Your task to perform on an android device: Move the mails from DuoCards and Mondly Languages to the social category .
Image 0: 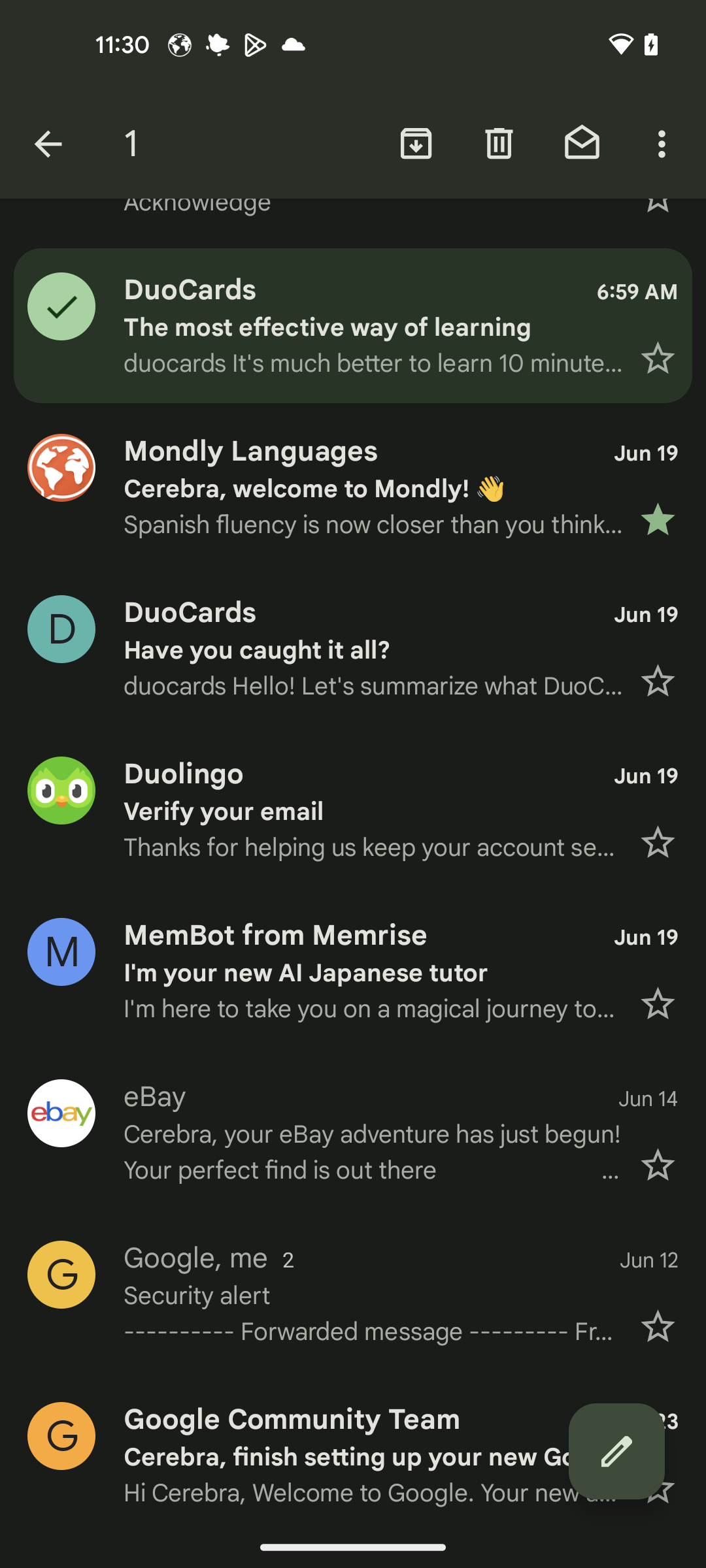
Click on the profile icon of Mondly Languages mail
Step 0: click (353, 487)
Image 1: 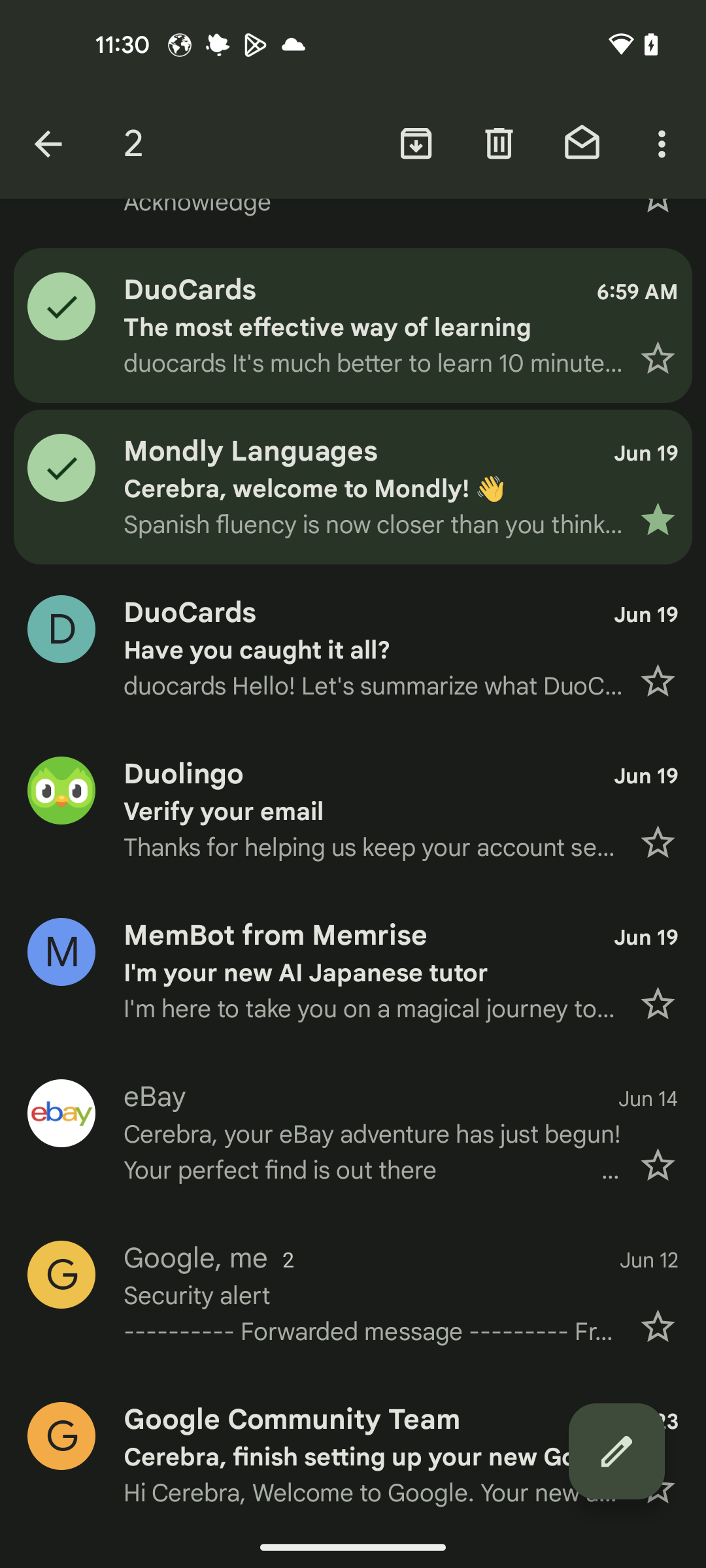
Click on the three dots more button at the top right corner
Step 1: click (664, 143)
Image 2: 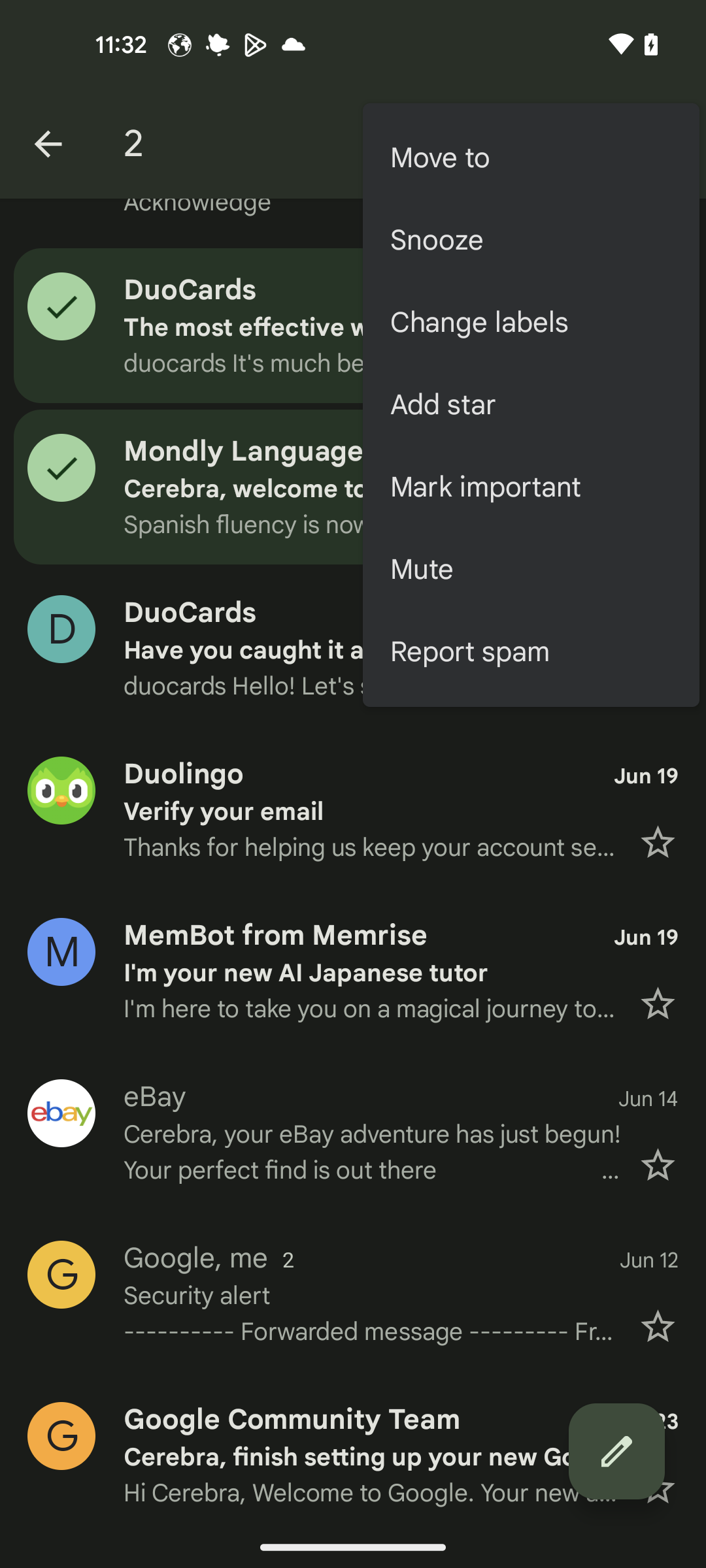
Choose the Move to option
Step 2: click (531, 158)
Image 3: 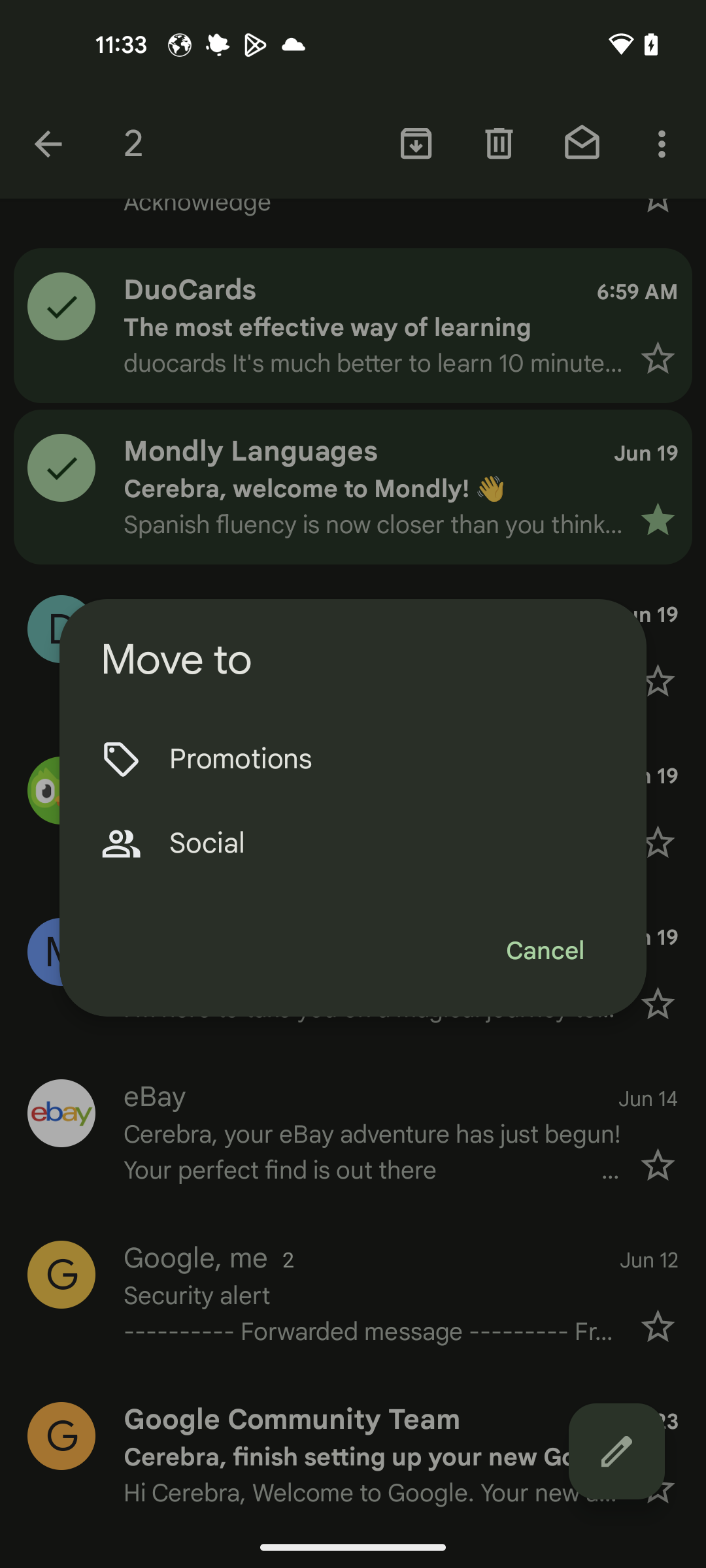
Click on the social category
Step 3: click (387, 843)